Your task to perform on an android device: - Open the Fair Note app and Make a new note with the title Ms Word and enter about Ms Word in the notes body
Image 0: 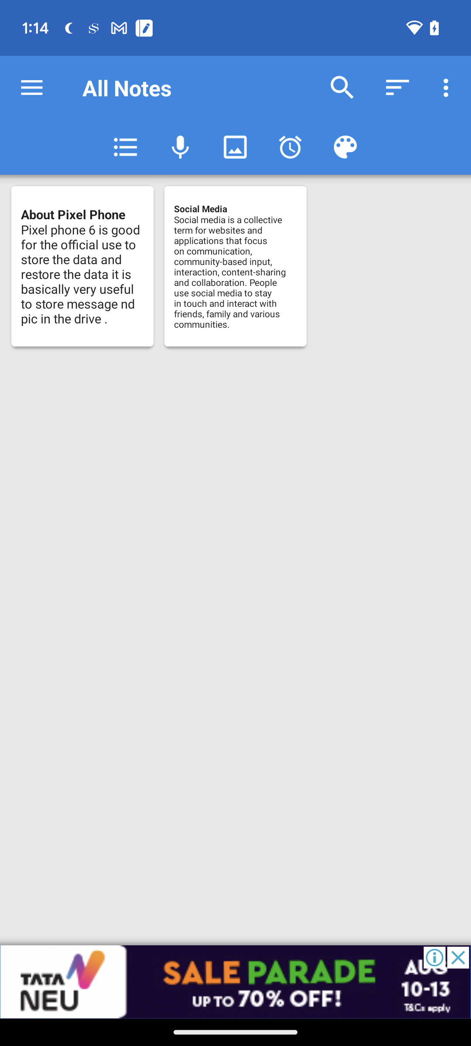
open Fair Note App
Step 0: open app "FairNote"
Image 1: 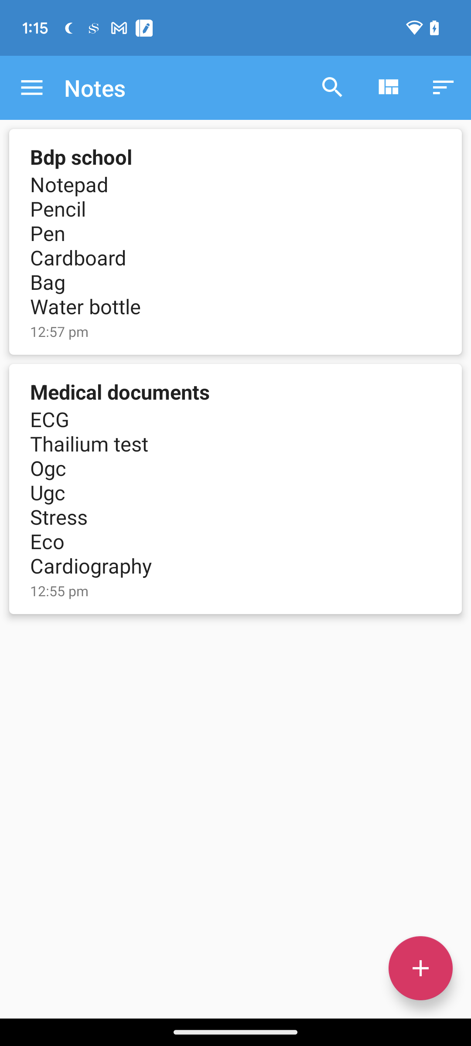
click on the plus button at the bottom right corner of the screen
Step 1: click (420, 968)
Image 2: 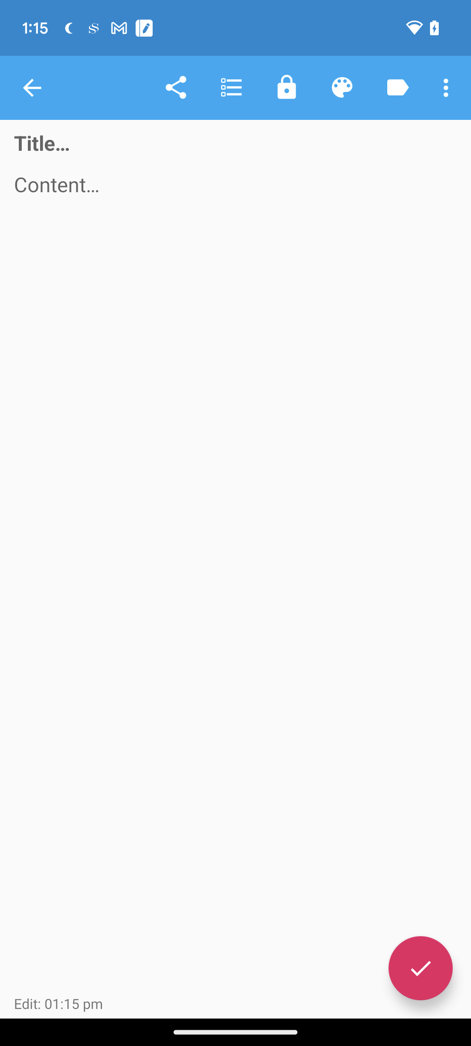
Enter Ms word
Step 2: type "Ms Word"
Image 3: 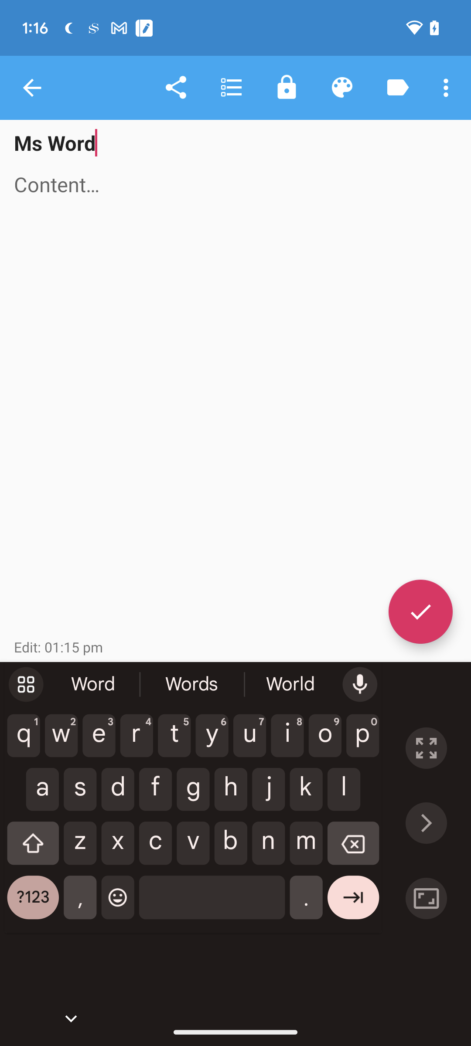
Type Microsoft Word is a widely used commercial word processor designed by Microsoft. It is a paid software that helps in preparing, editing, storing and printing documents quickly and with accuracy. MS Word is a part of the Microsoft Office suite, a productivity software and can also be purchased as a stand-alone product.
Step 3: type "Microsoft Word is a widely used commercial word processor designed by Microsoft. It is a paid software that helps in preparing, editing, storing and printing documents quickly and with accuracy. MS Word is a part of the Microsoft Office suite, a productivity software and can also be purchased as a stand-alone product."
Image 4: 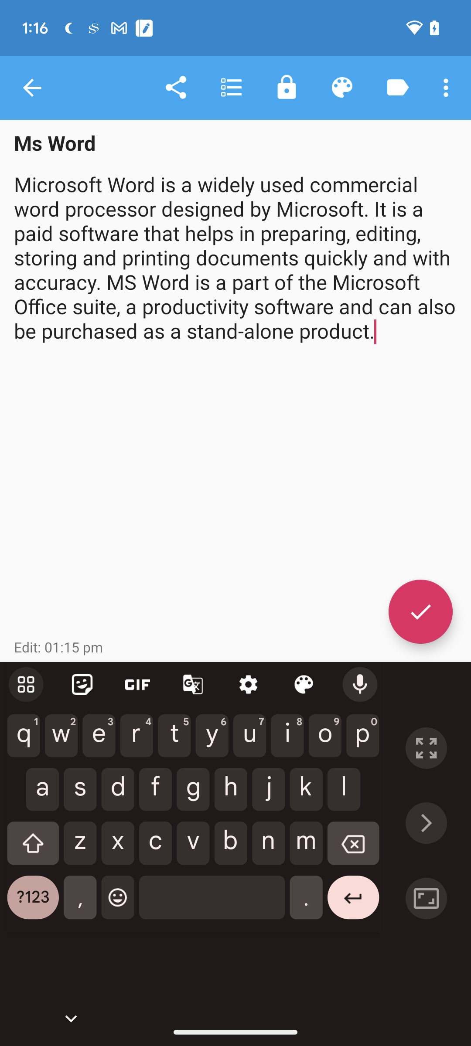
click on the tick button 
Step 4: click (420, 611)